Your task to perform on an android device: I want to view my cart in the Bigbasket app.
Image 0: 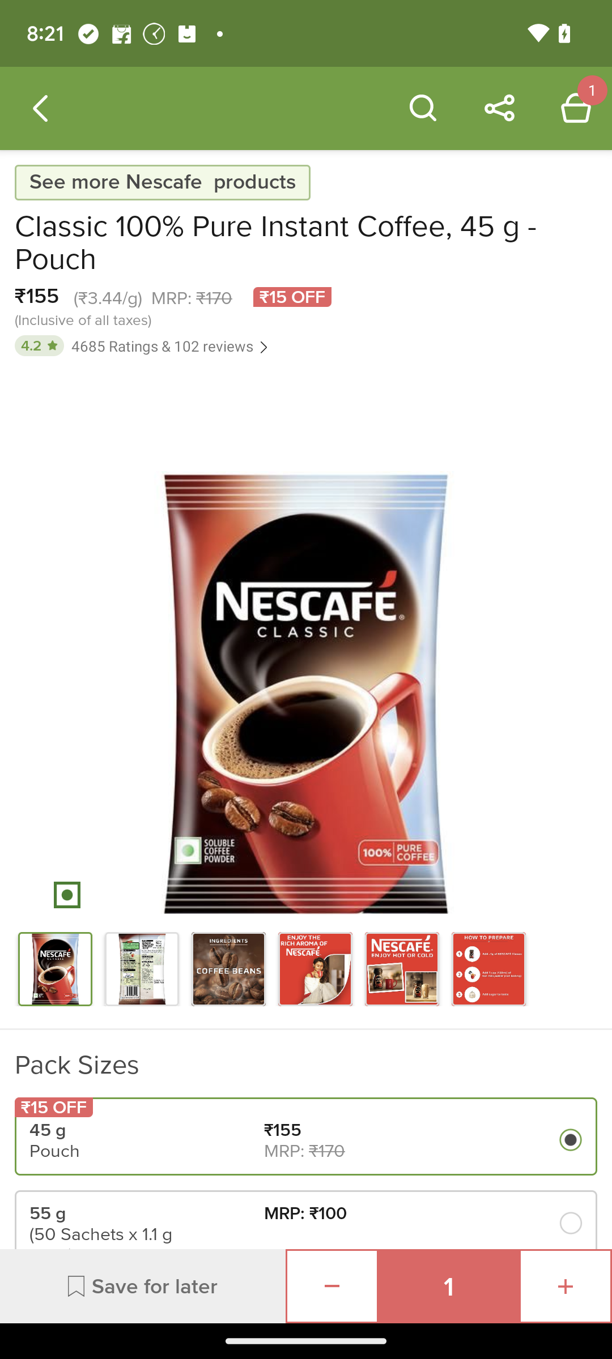
Click on the cart icon.
Step 0: click (576, 107)
Image 1: 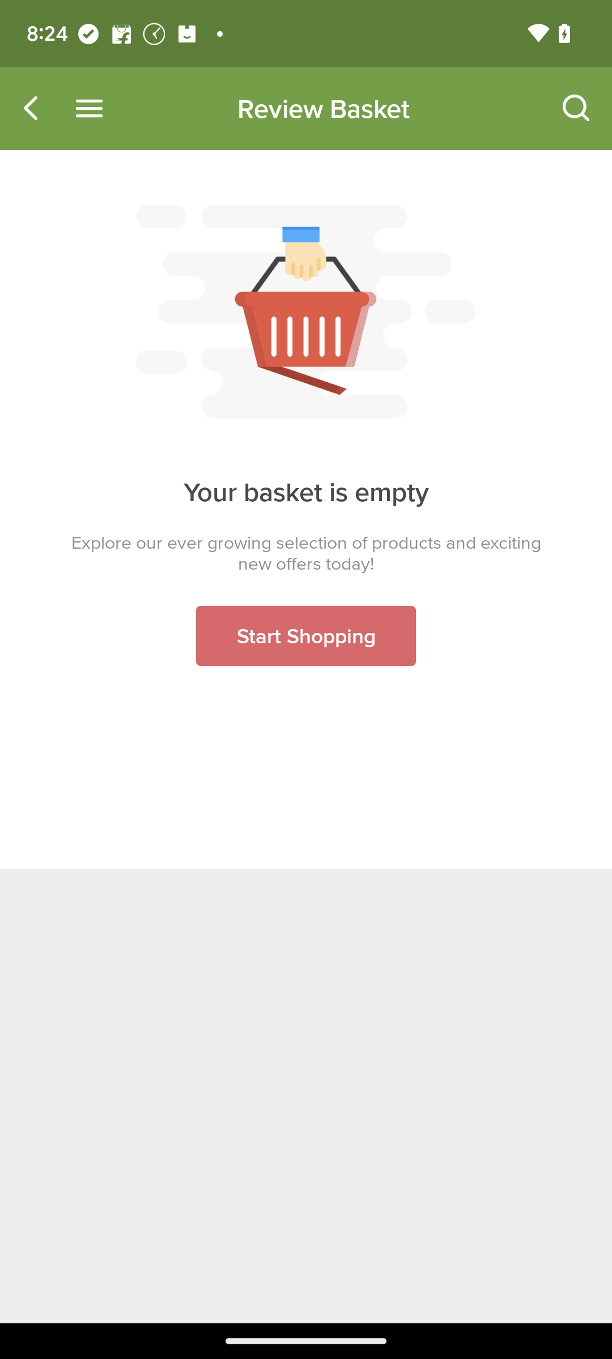
Click on the cart icon.
Step 1: wait